Your task to perform on an android device: I want to create a shortcut of JRR Book folder 
Image 0: 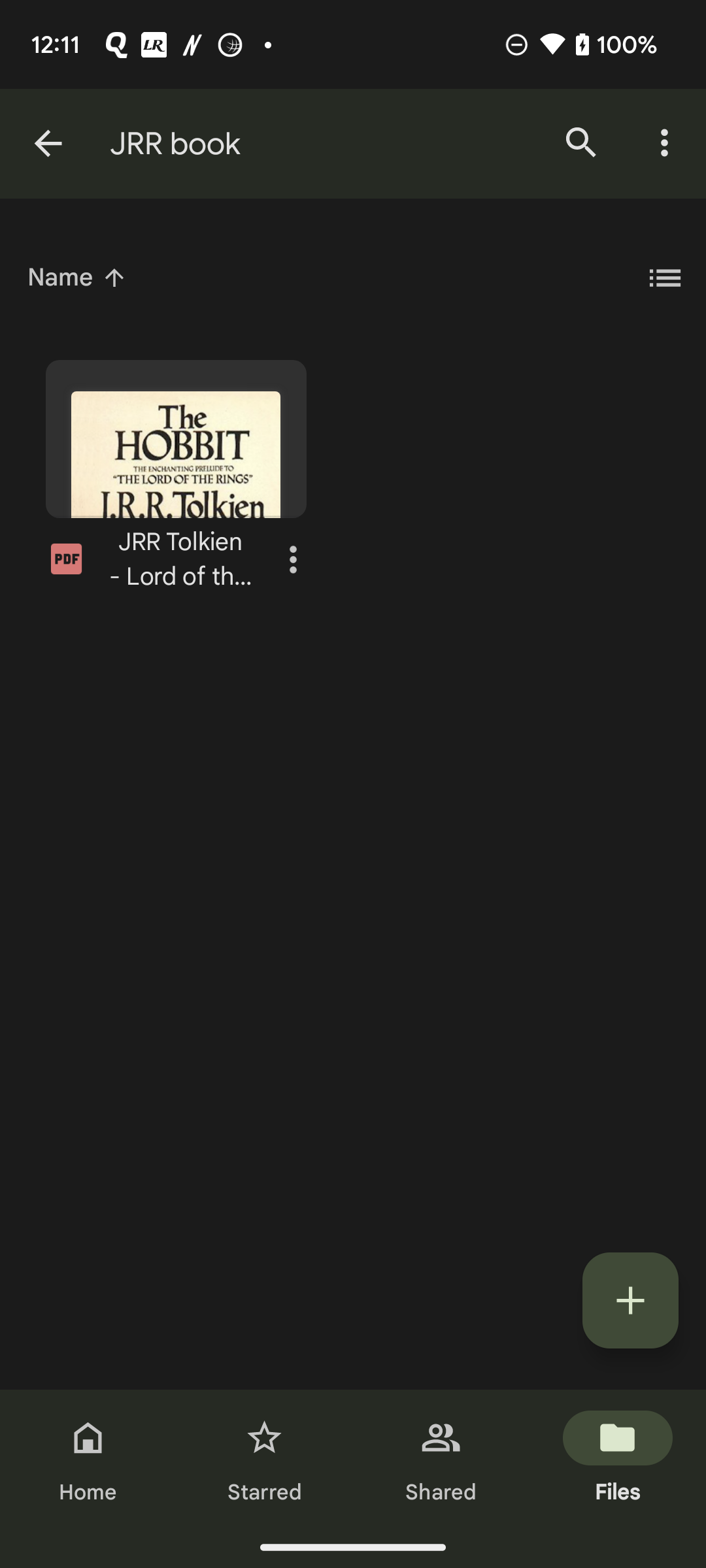
Go back to the screen
Step 0: press back button
Image 1: 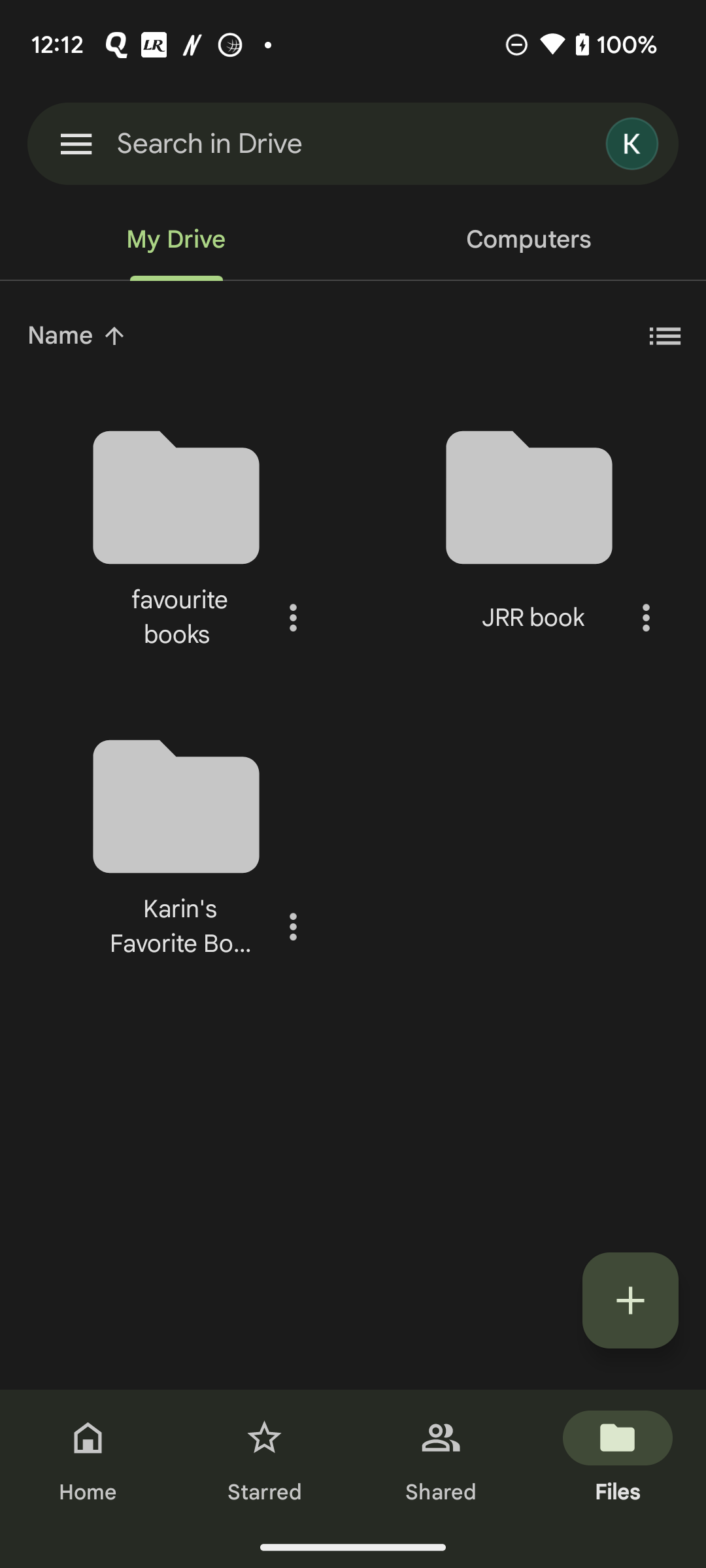
Click on the three dots icon of the JRR book folder
Step 1: click (646, 617)
Image 2: 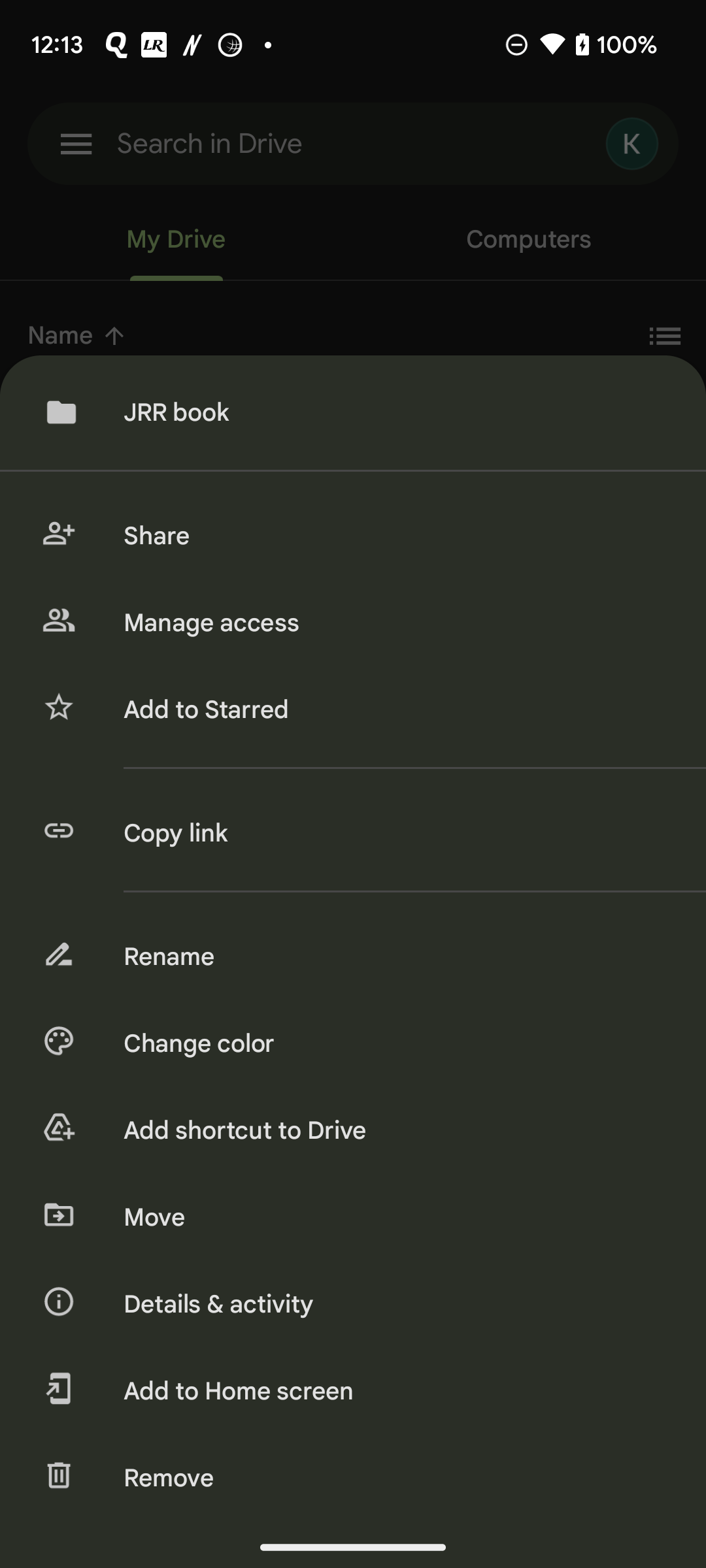
click on the add shortcut to drive option 
Step 2: click (394, 1130)
Image 3: 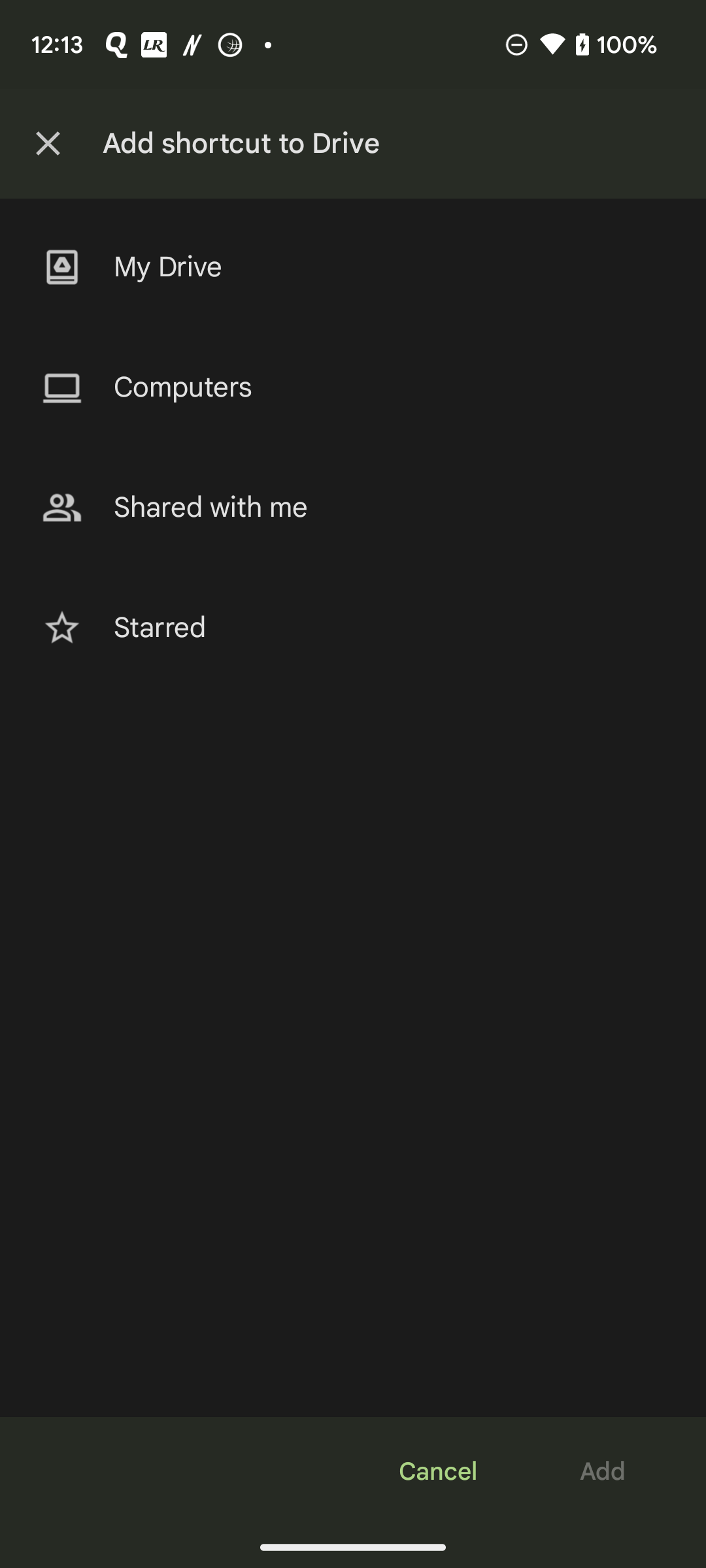
Click on the My drive option 
Step 3: click (368, 267)
Image 4: 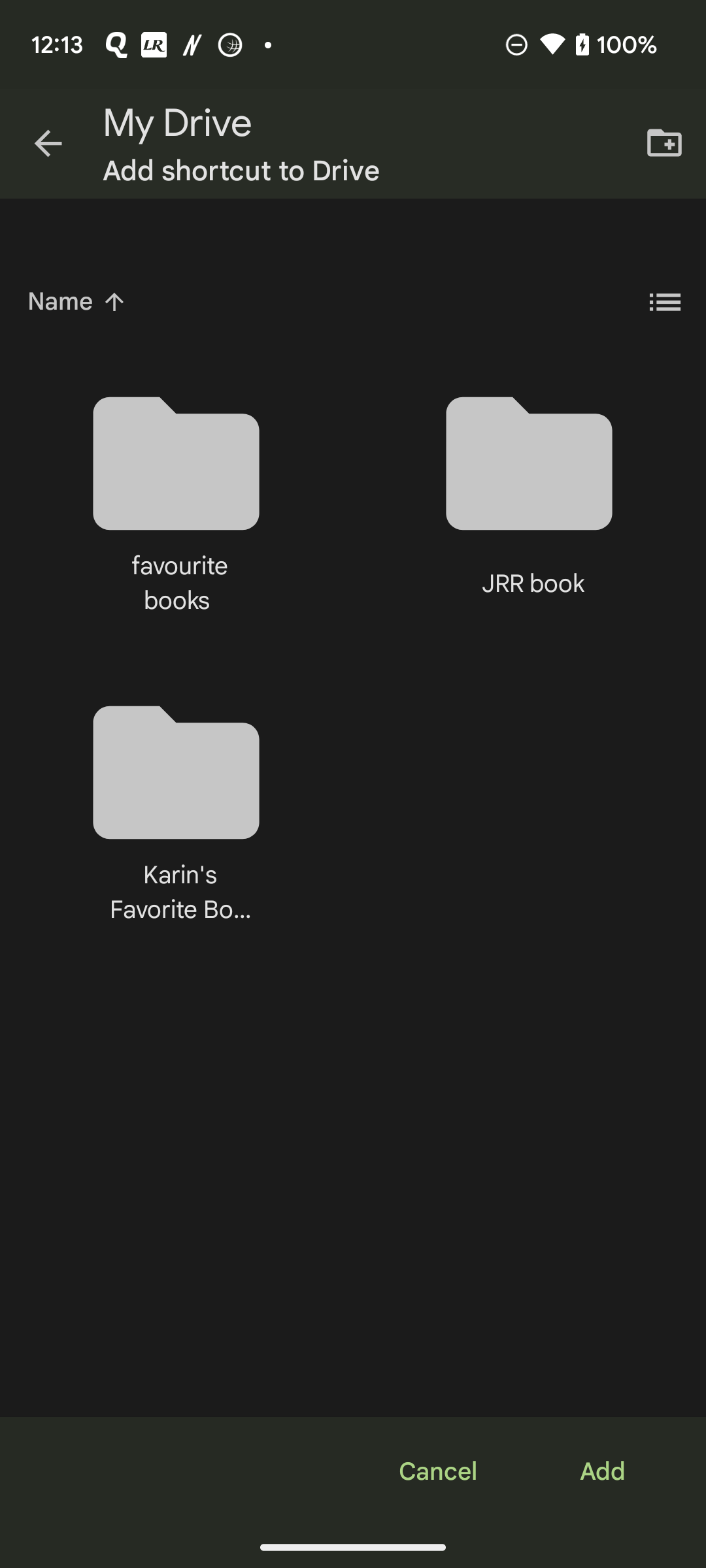
Click on the add option at the bottom right of the screen
Step 4: click (603, 1471)